Your task to perform on an android device: Search the directions for Taj Mahal and navigate and review its details
Image 2: 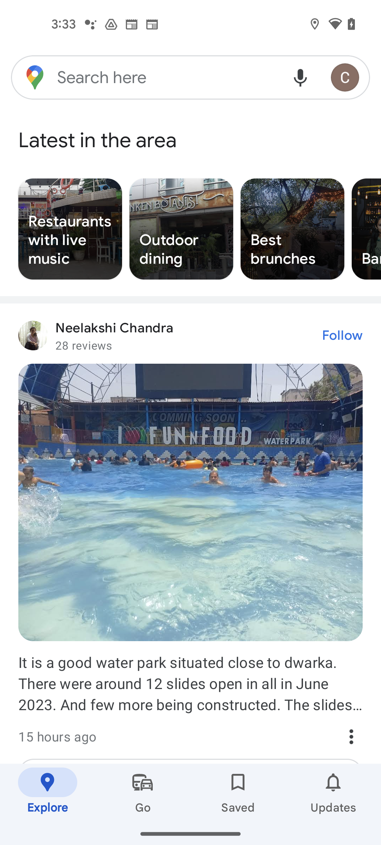
go to search bar
Step 2: click (168, 77)
Image 3: 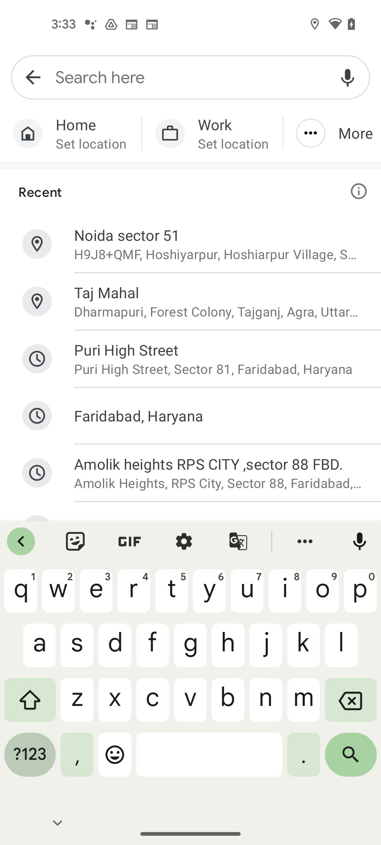
search for taj mahal
Step 3: type "taj mahal"
Image 4: 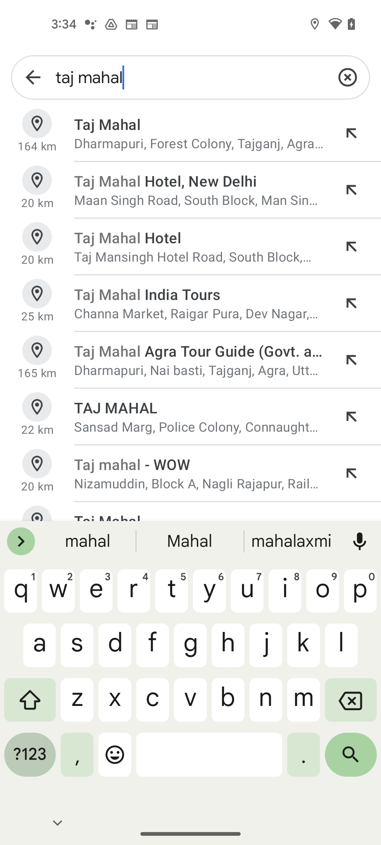
select taj mahal
Step 4: click (200, 124)
Image 5: 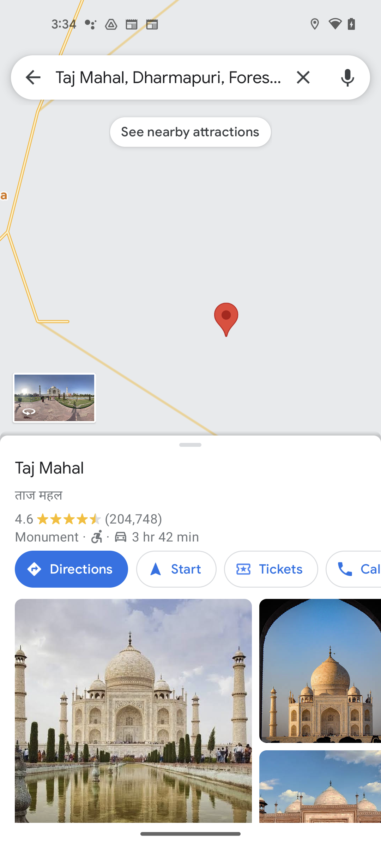
swipe up to review
Step 5: scroll down
Image 7: 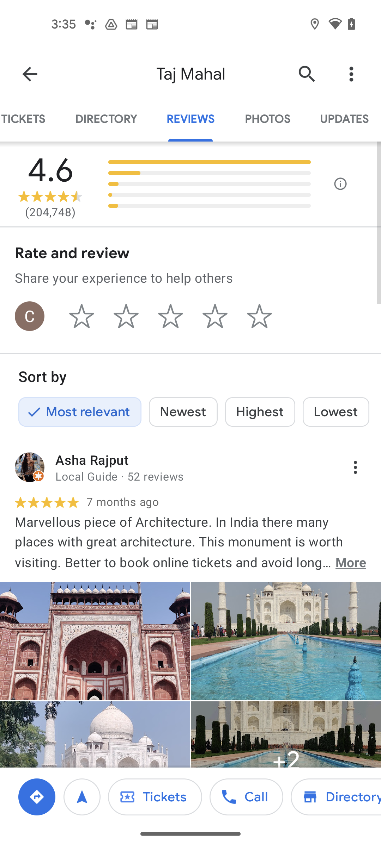
click on the direction icon
Step 7: click (37, 797)
Image 8: 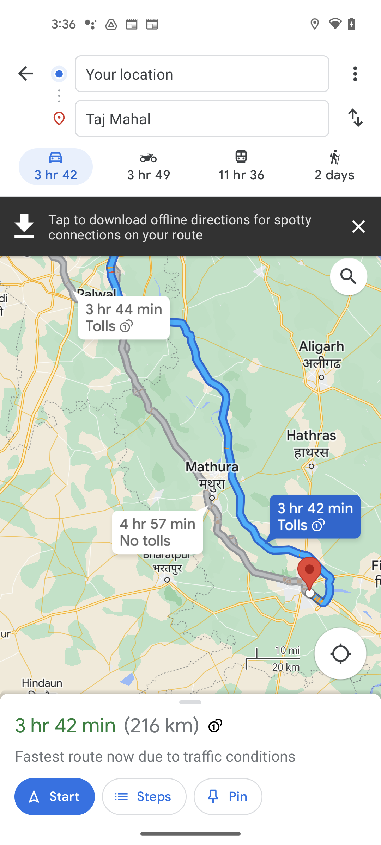
click on start
Step 8: click (54, 796)